Your task to perform on an android device: Delete the Rohit birthday reminder from the reminder app
Image 0: 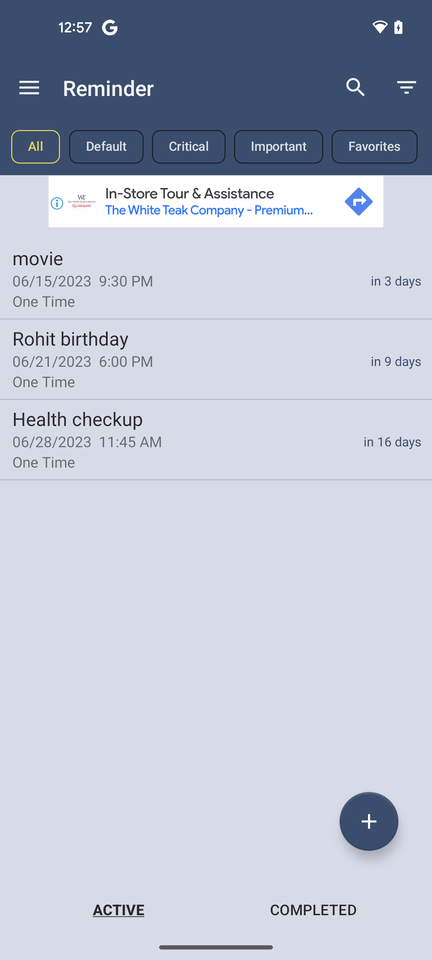
click on rohit birthday reminder
Step 0: click (216, 358)
Image 1: 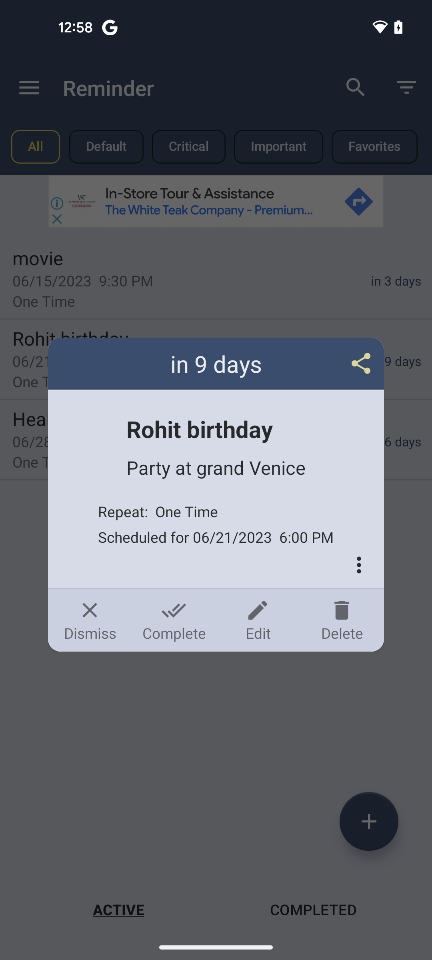
click on delete option
Step 1: click (342, 620)
Image 2: 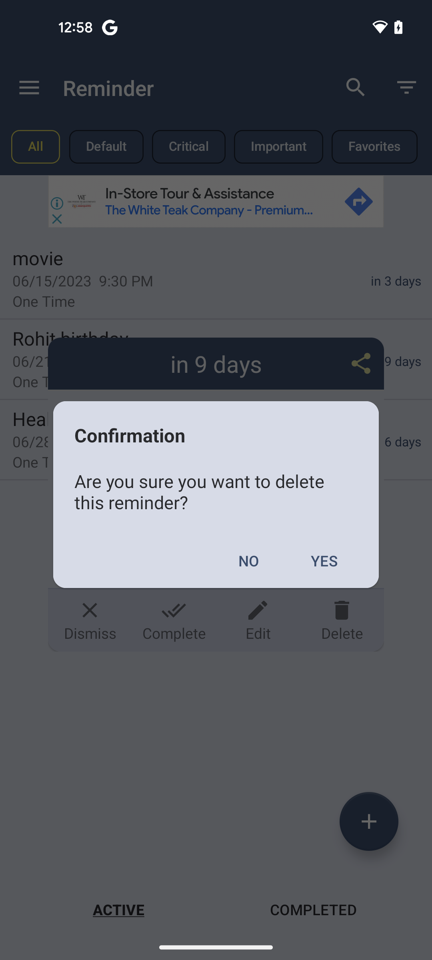
select yes
Step 2: click (324, 560)